Your task to perform on an android device: In Google Slides, I want to create a new Google Slide for presentation at the Gardening Club Meeting.
Image 0: 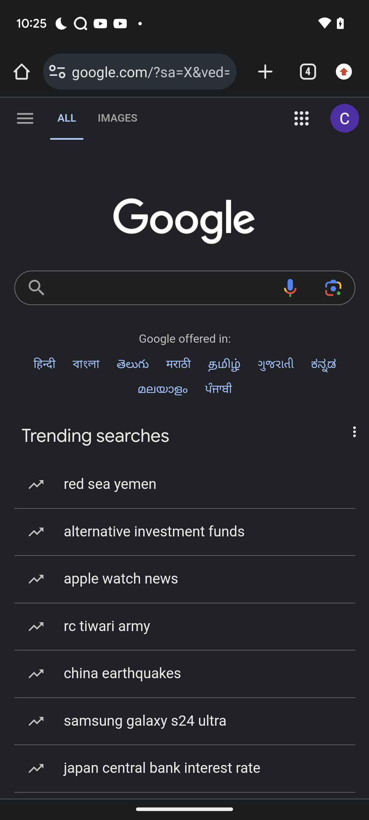
Open google slides app
Step 0: open app "Slides"
Image 1: 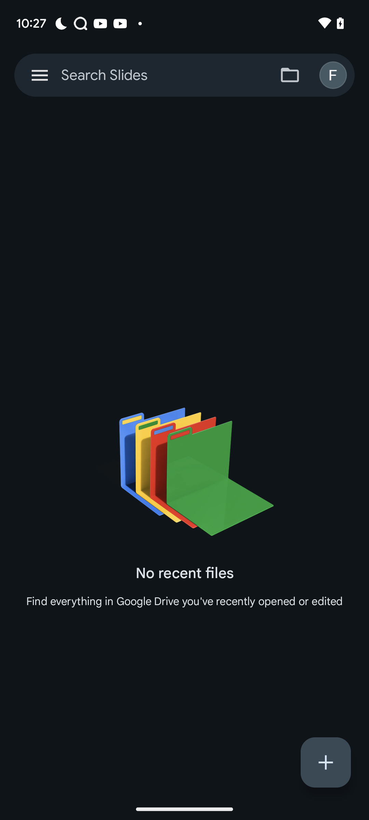
Click on the plus icon at the bottom right of the screen
Step 1: click (326, 762)
Image 2: 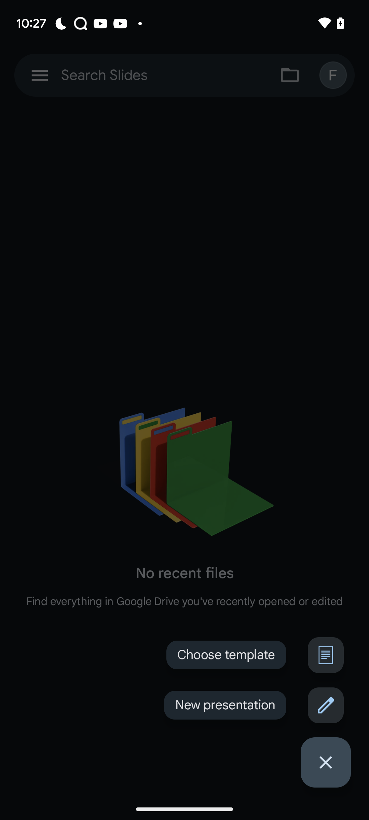
Click on new presentation
Step 2: click (326, 705)
Image 3: 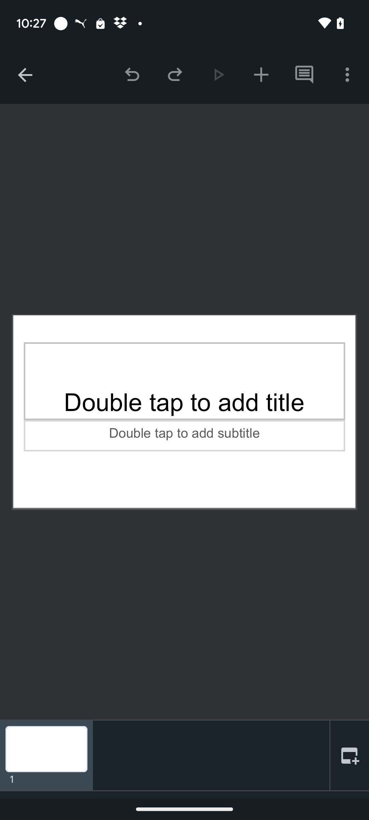
Click on the top bar to add the title
Step 3: click (184, 381)
Image 4: 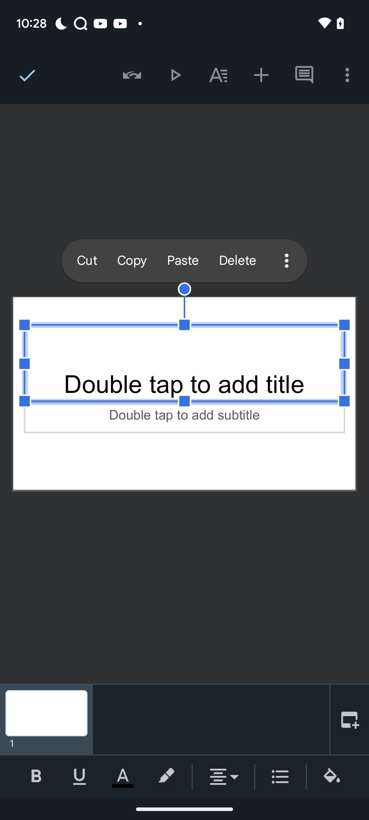
Click on the top bar to add the title
Step 4: wait
Image 5: 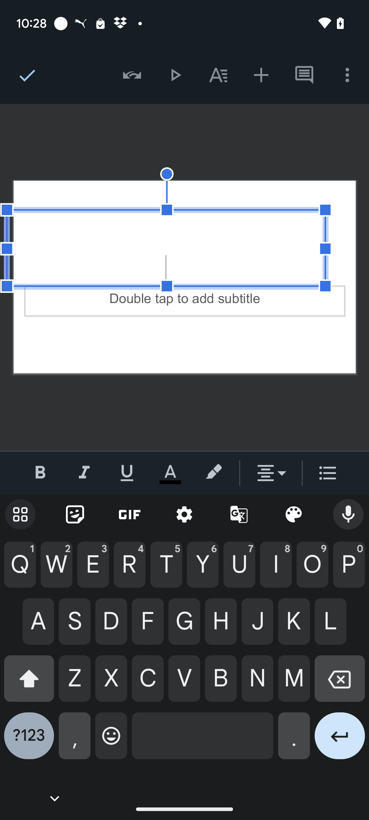
Enter Gardening Club Meeting in the textbox
Step 5: type "Gardening Club Meeting"
Image 6: 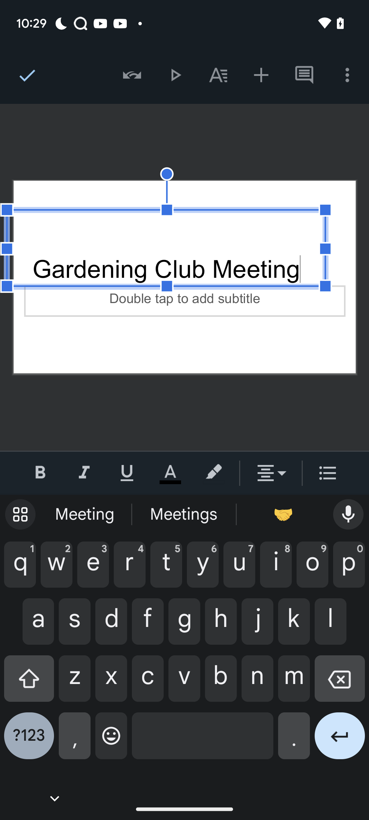
Click on the tick icon at the top left of the screen
Step 6: click (25, 75)
Image 7: 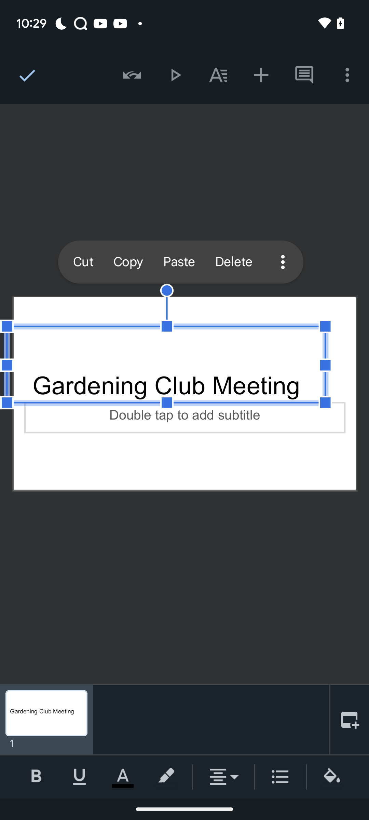
Click on the tick icon at the top left of the screen
Step 7: wait